Your task to perform on an android device: Prepon the alarm of 4:30 AM by 15 minutes in The Clock app
Image 0: 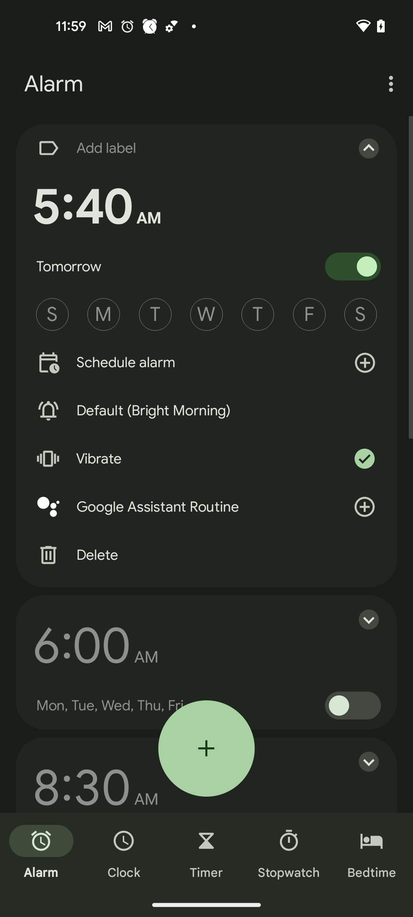
Open the "The Clock" app
Step 0: open app "The Clock"
Image 1: 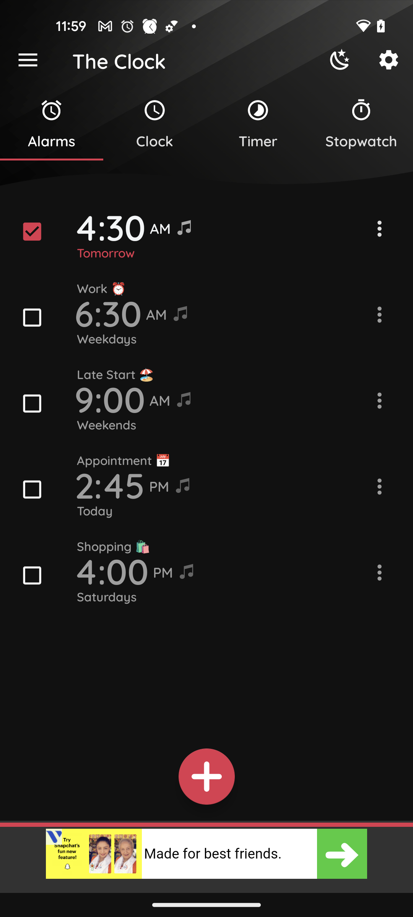
Go to the first alarm of 4:30 AM
Step 1: click (110, 227)
Image 2: 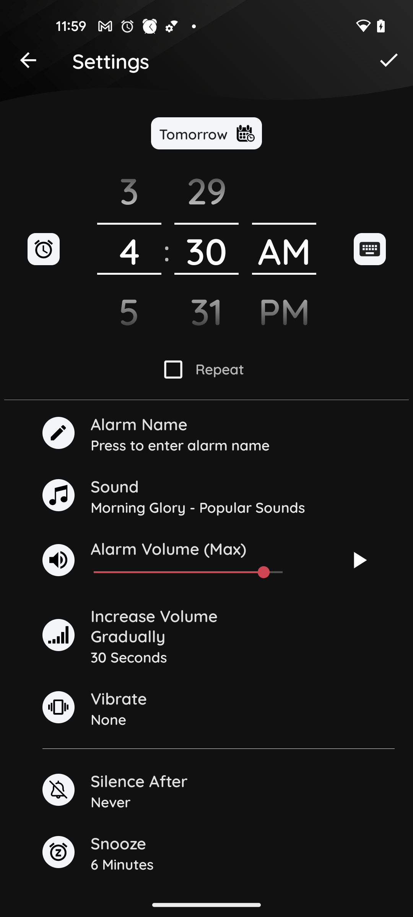
Scroll down the minute dial to set the minutes to 15
Step 2: scroll up
Image 3: 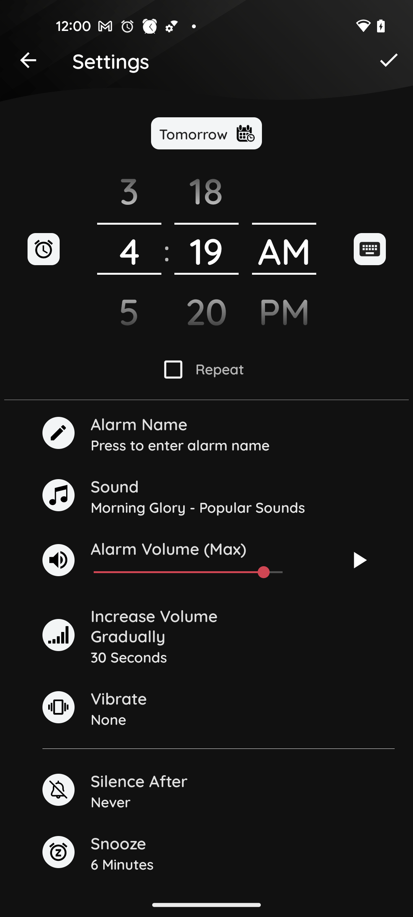
Scroll down the minute dial to set the minutes to 15
Step 3: scroll up
Image 4: 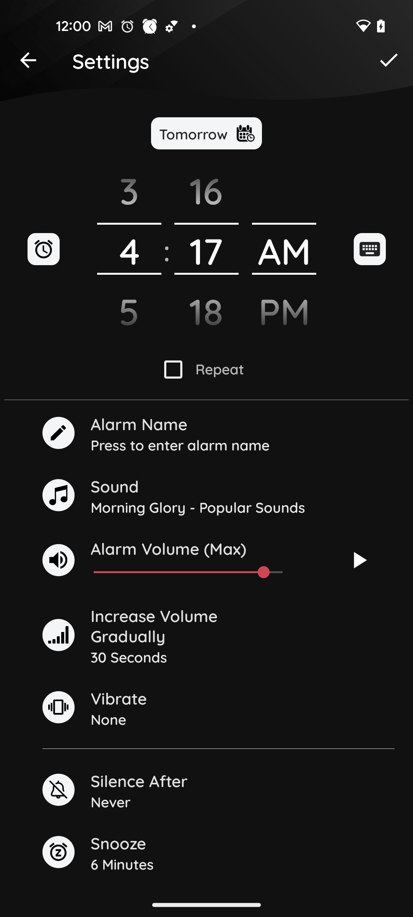
Scroll down the minute dial to set the minutes to 15
Step 4: scroll up
Image 5: 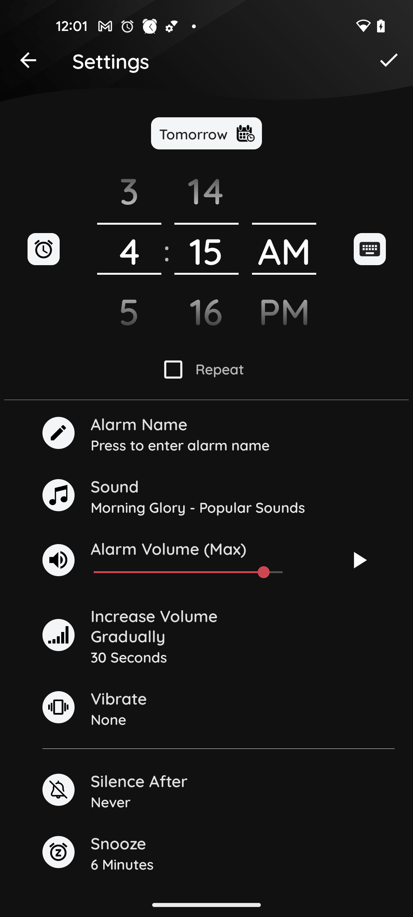
Save the Alarm
Step 5: click (389, 60)